Your task to perform on an android device: View for a hammer which has above four stars rating and has a wooden handle in the Moglix app.
Image 0: 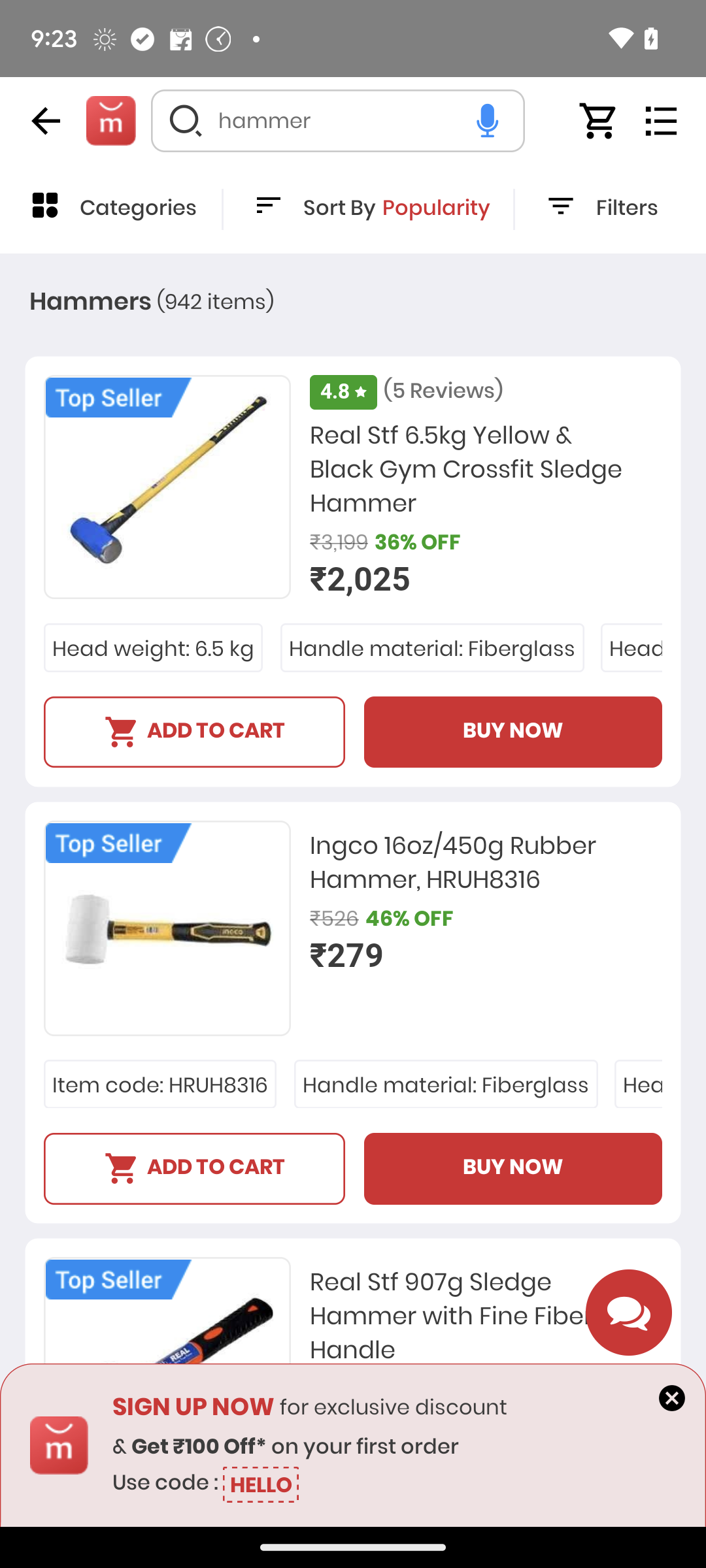
Swipe down to view a rubber hammer.
Step 0: scroll down
Image 1: 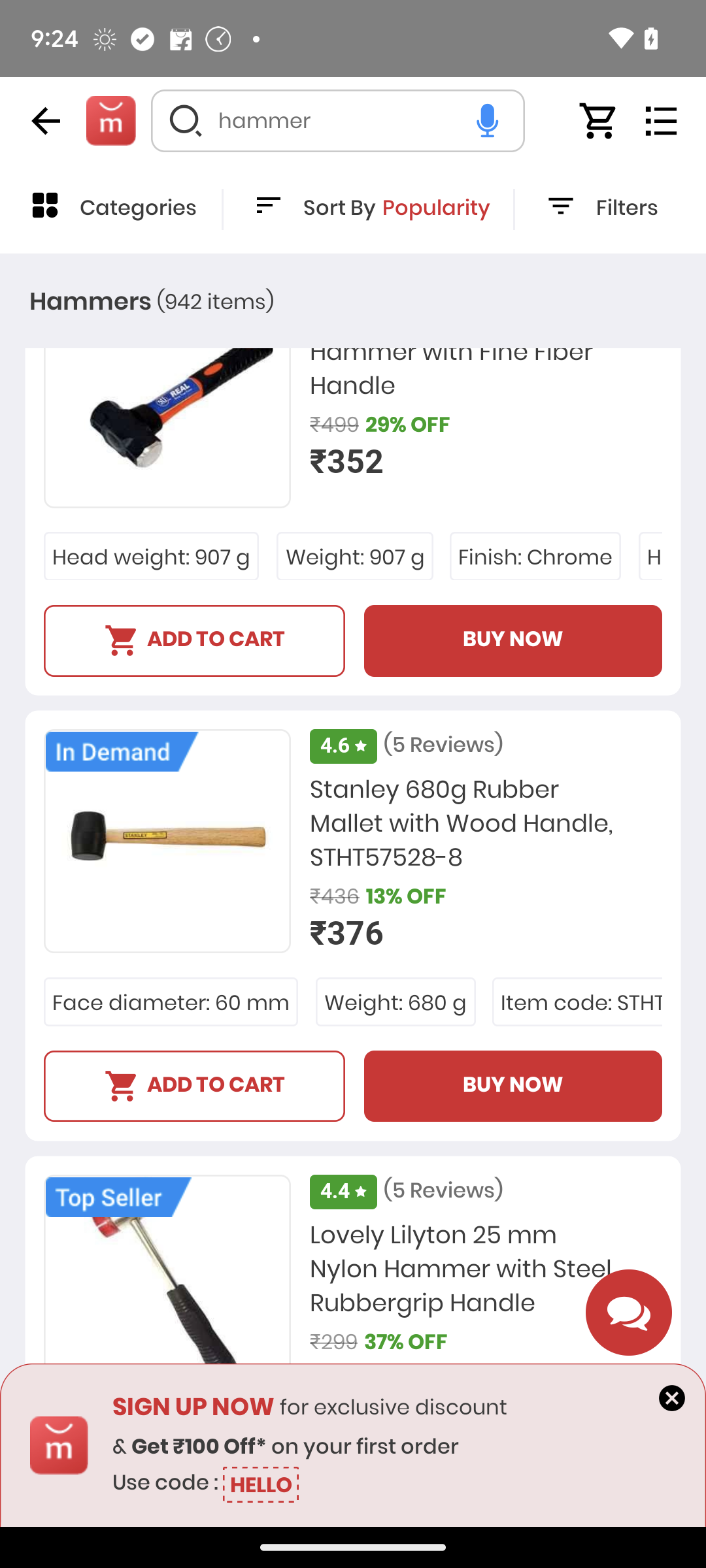
Select the stanley rubber mallet with a wooden handle.
Step 1: click (486, 825)
Image 2: 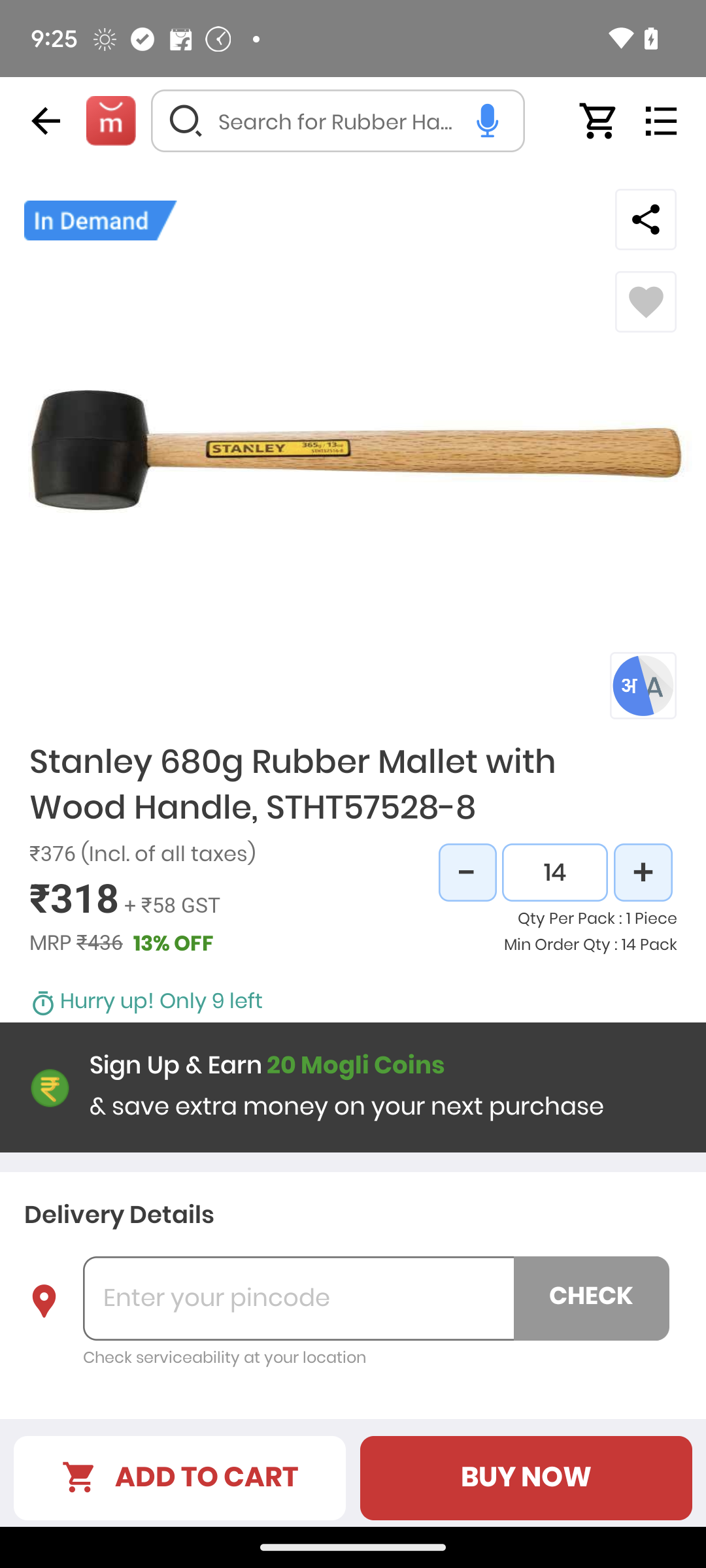
Swipe down to view the details.
Step 2: scroll down